Your task to perform on an android device: Using the Currency app, I want to know the historical INR to BRL exchange rates for the previous five years.
Image 0: 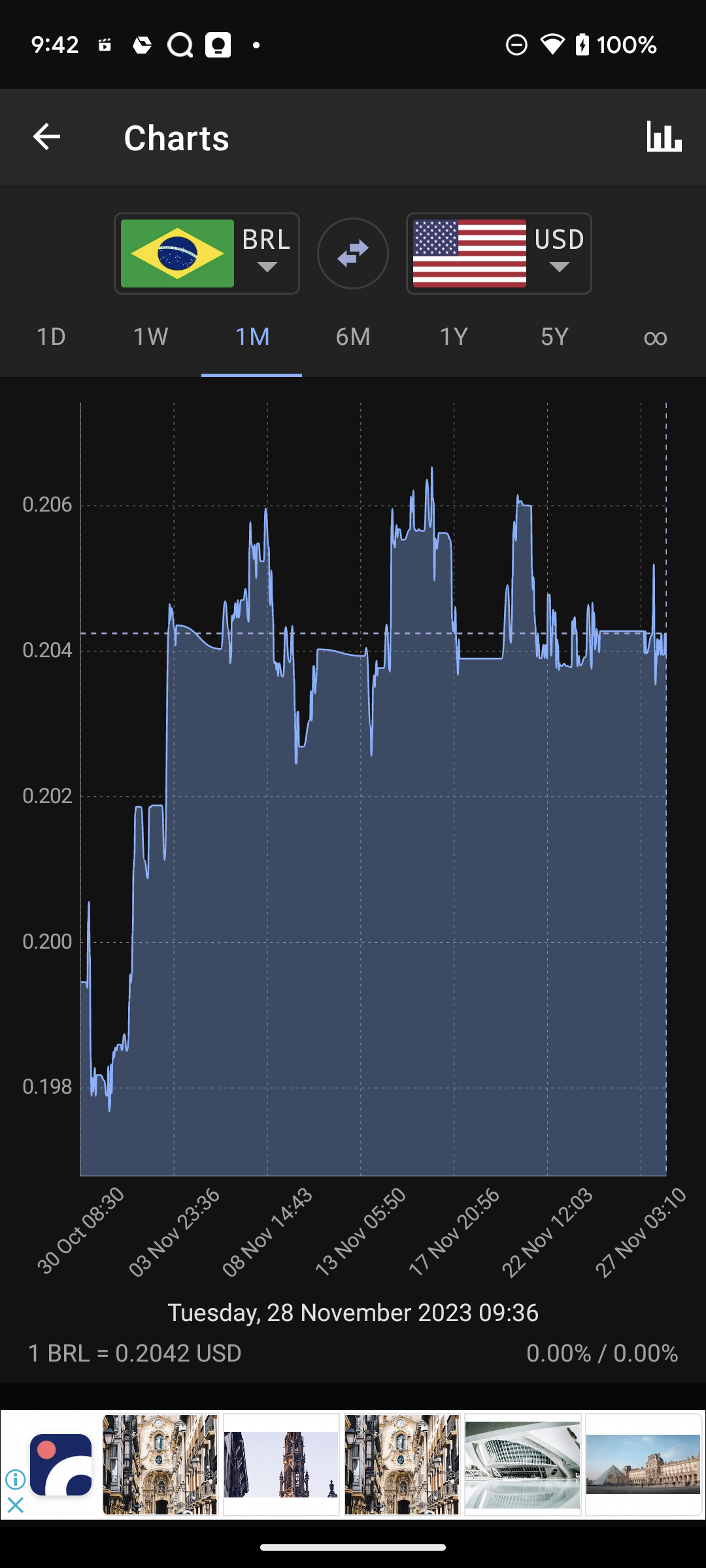
Click on the 5Y option above the Chart
Step 0: click (554, 335)